Your task to perform on an android device: In the PUMA app, look for the Shoes with size filter 10.
Image 0: 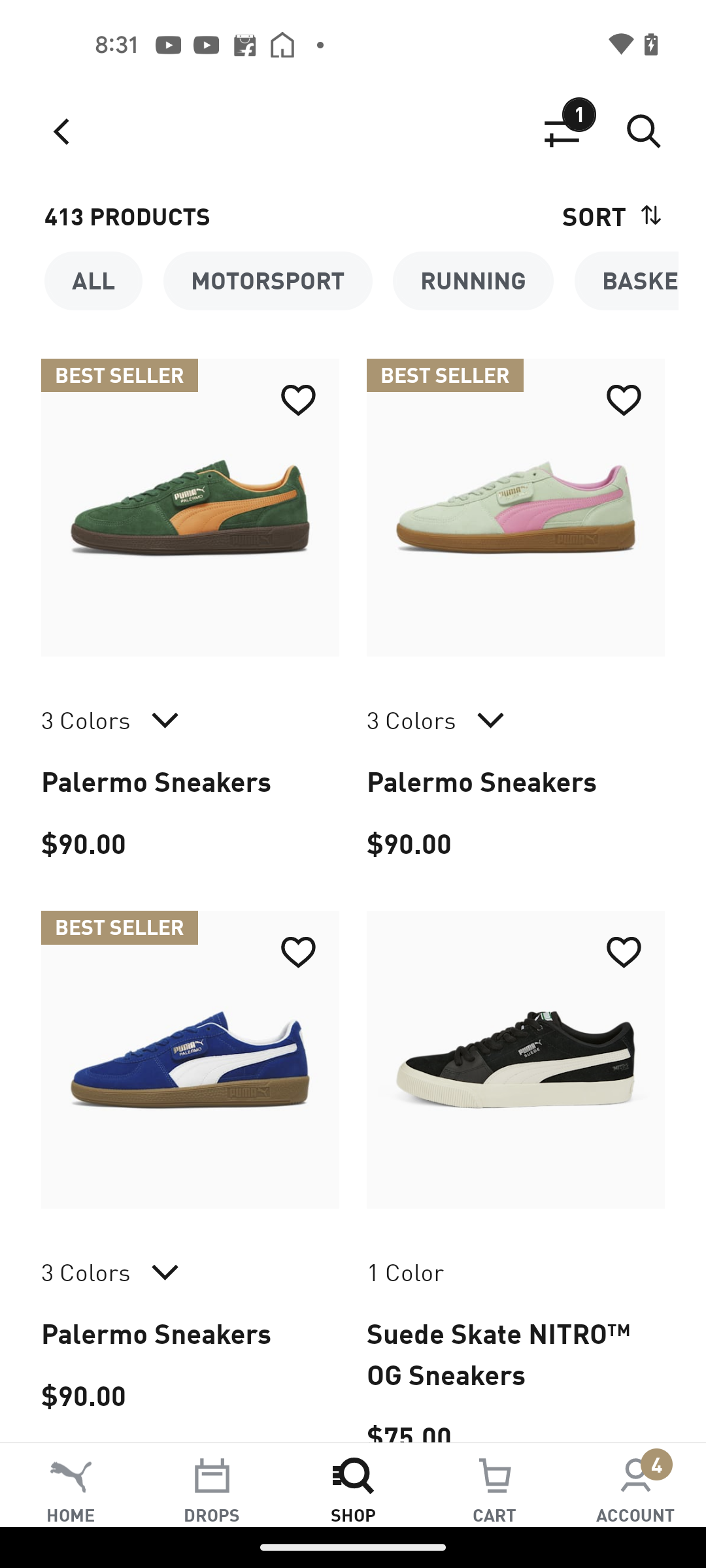
Click on the filter icon at the top right of the screen
Step 0: click (562, 131)
Image 1: 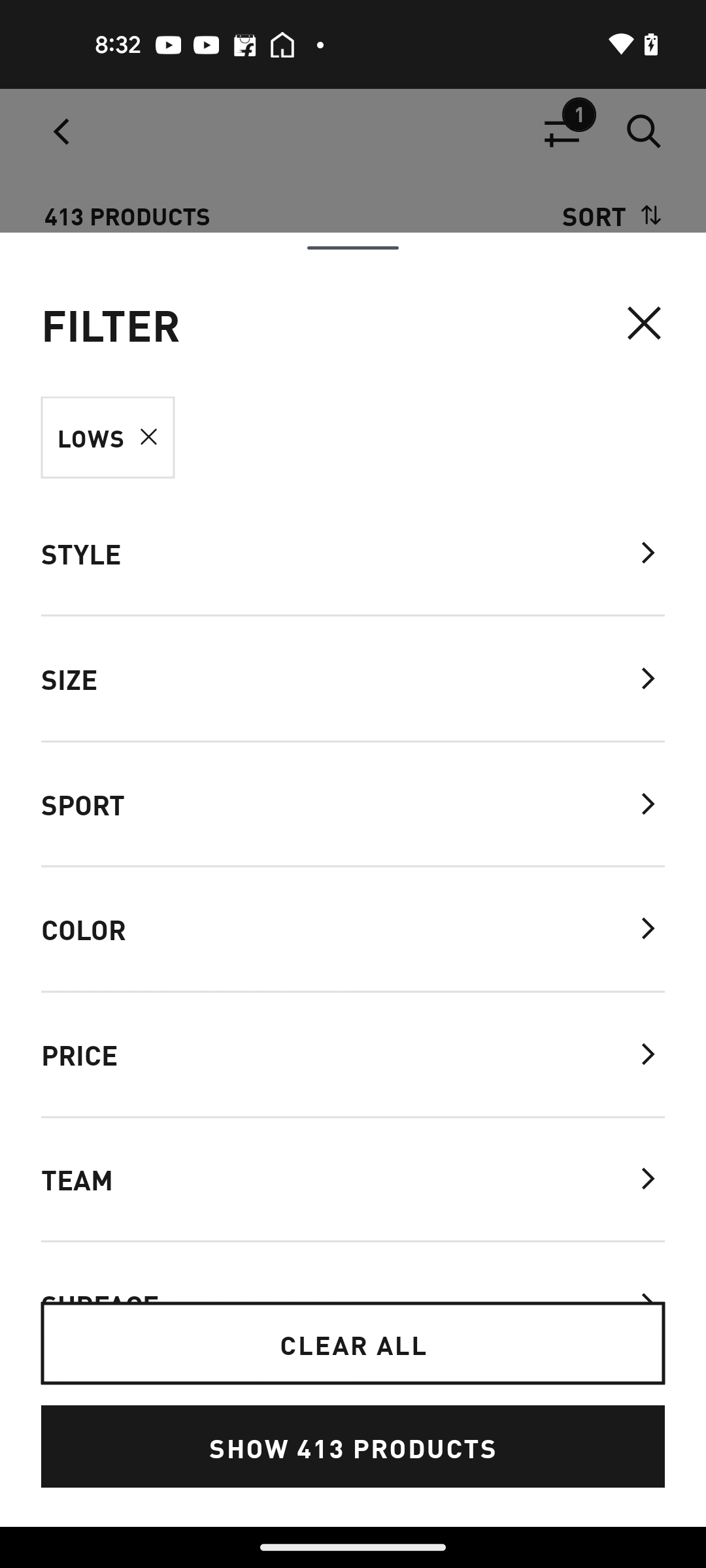
Go to the Size filter
Step 1: click (69, 678)
Image 3: 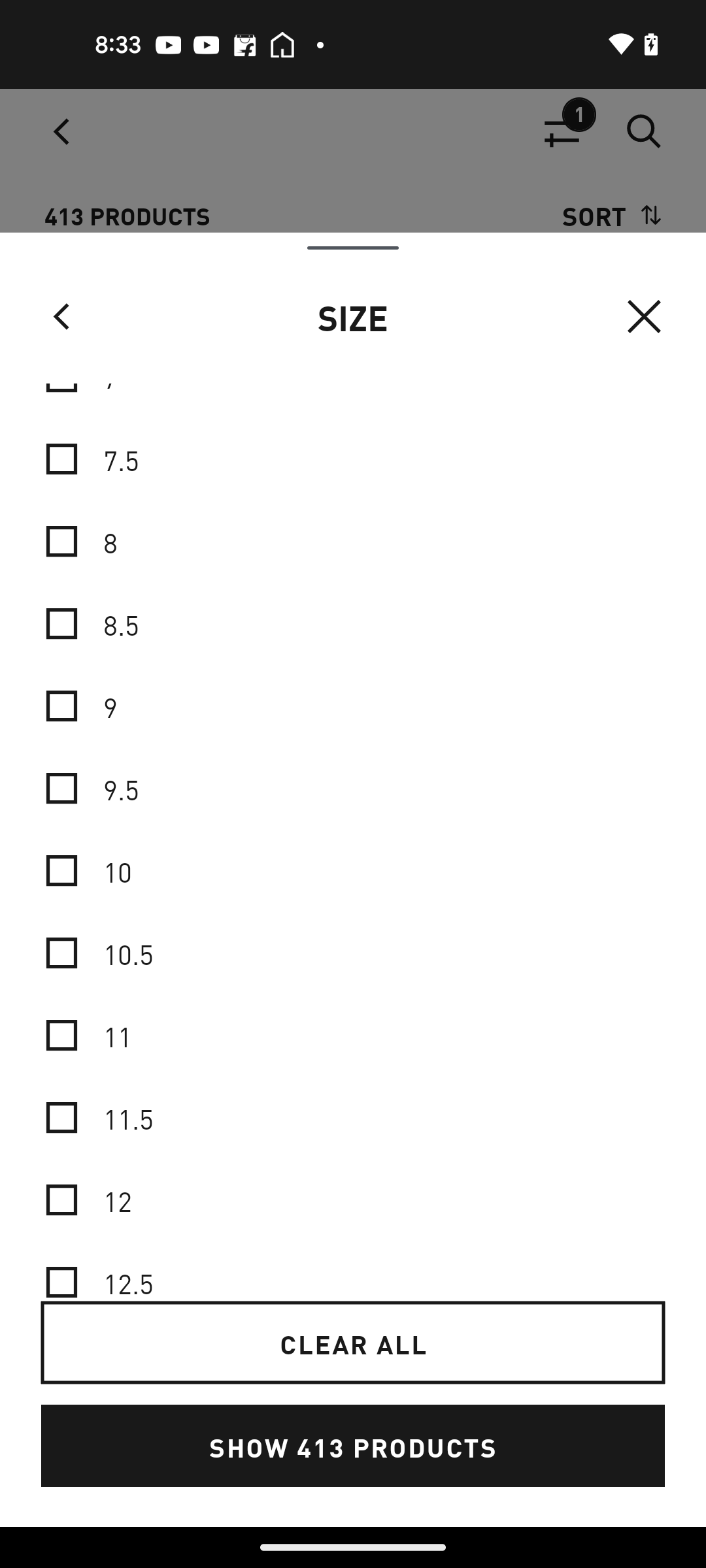
Select the size 10 filter
Step 3: click (352, 870)
Image 4: 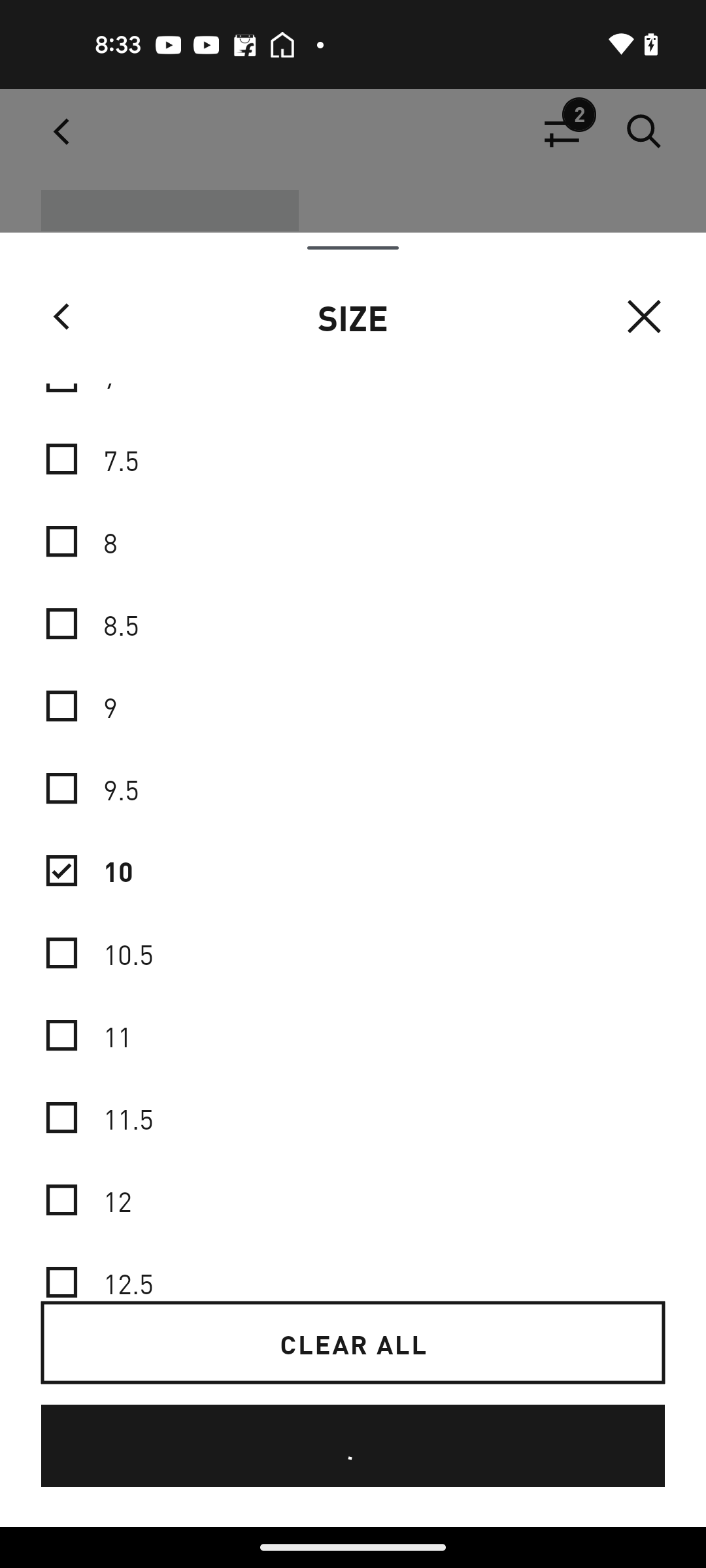
Select the size 10 filter
Step 4: wait
Image 5: 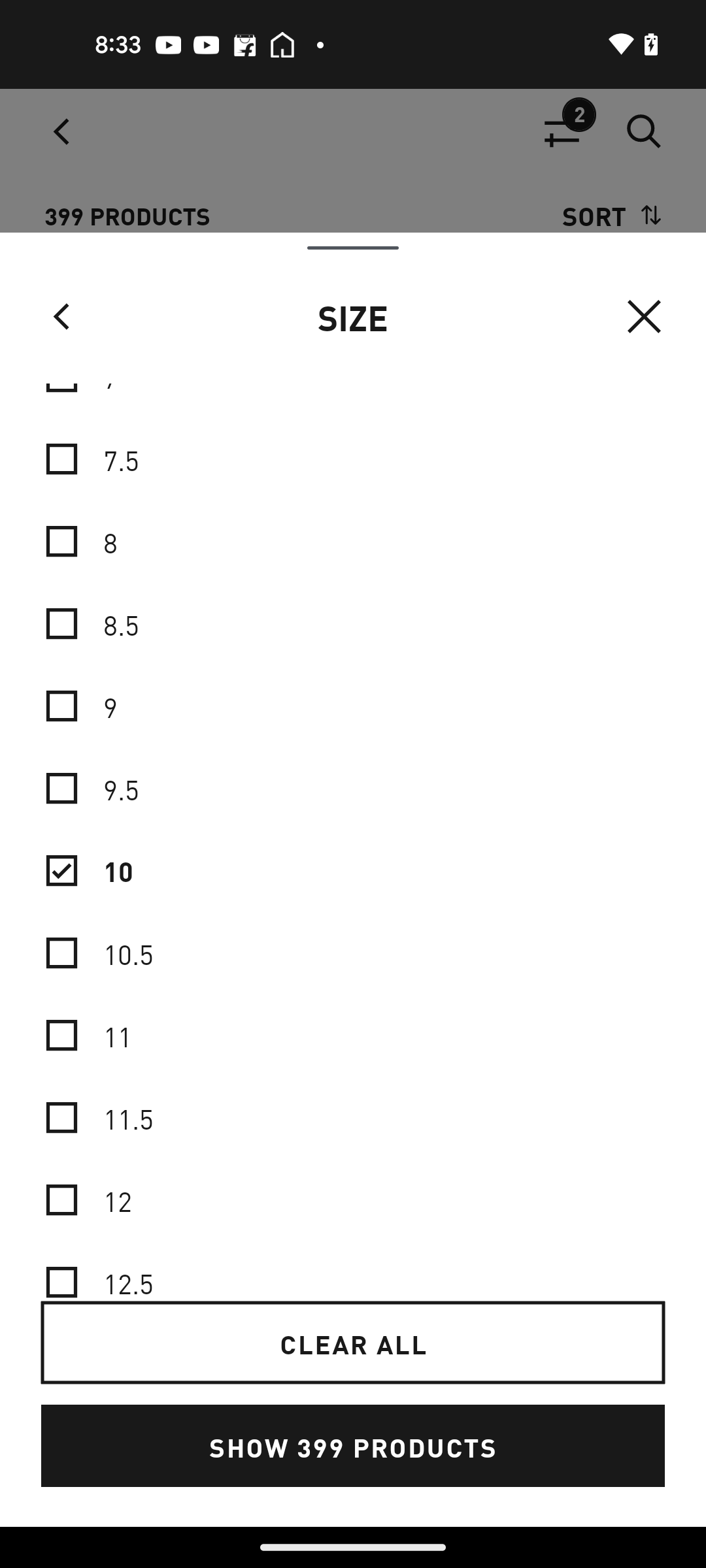
Click on the Show Product button
Step 5: click (352, 1446)